Your task to perform on an android device: Open All language translator app and share the translation with dbwscratch.test.id9@gmail.com
Image 0: 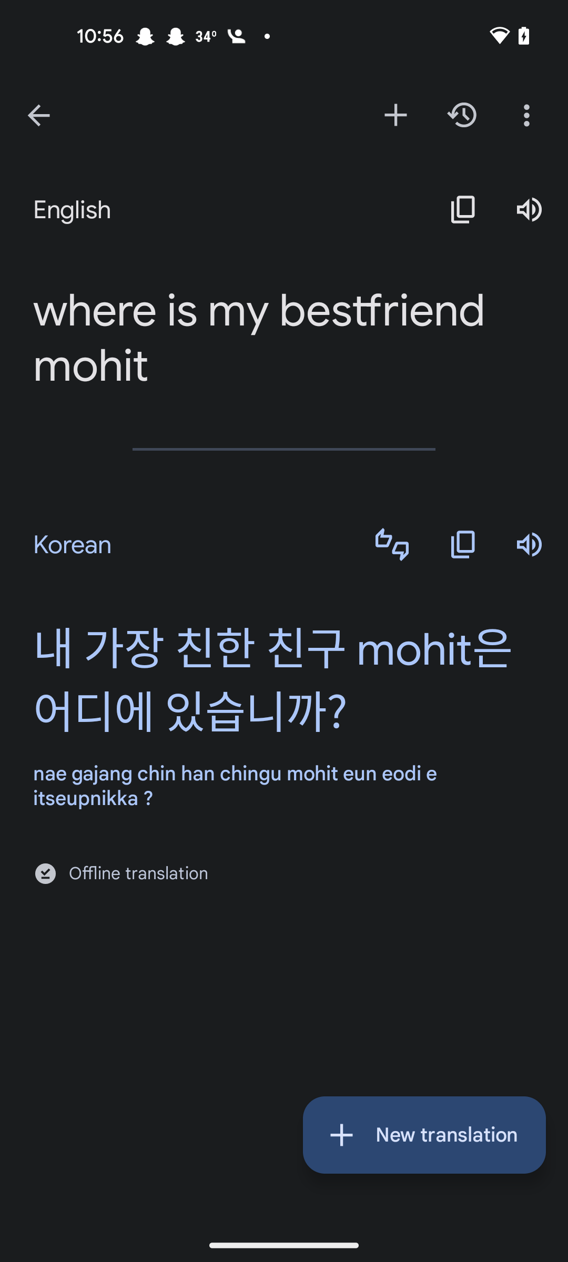
All language translator app
Step 0: open app "All Languages Translator"
Image 1: 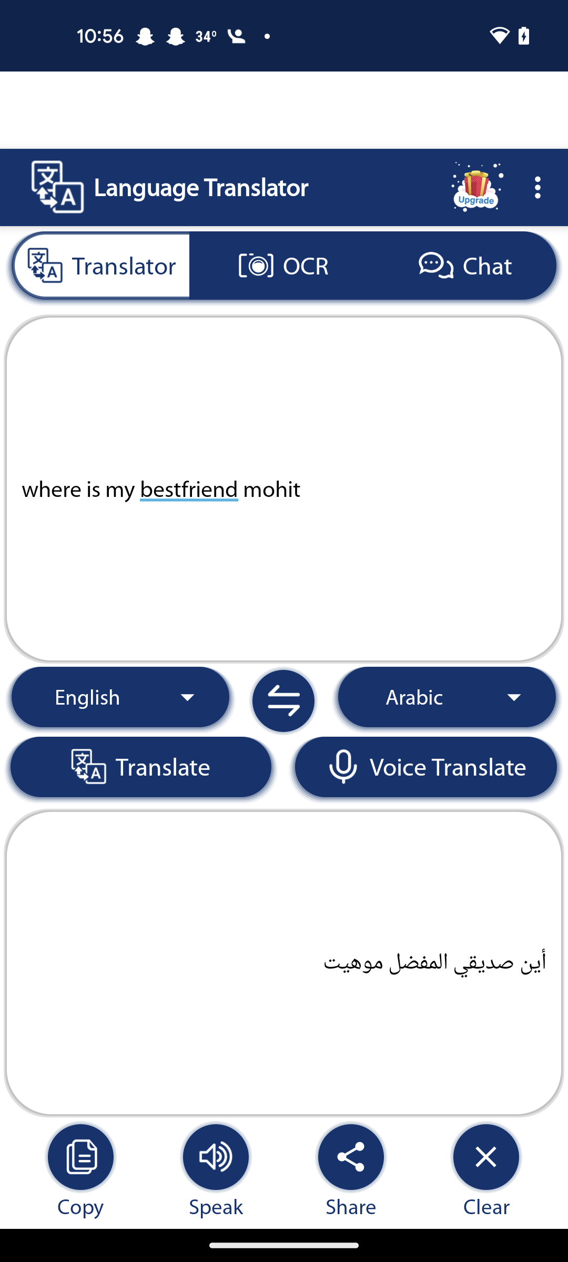
Click on the share icon 
Step 1: click (350, 1157)
Image 2: 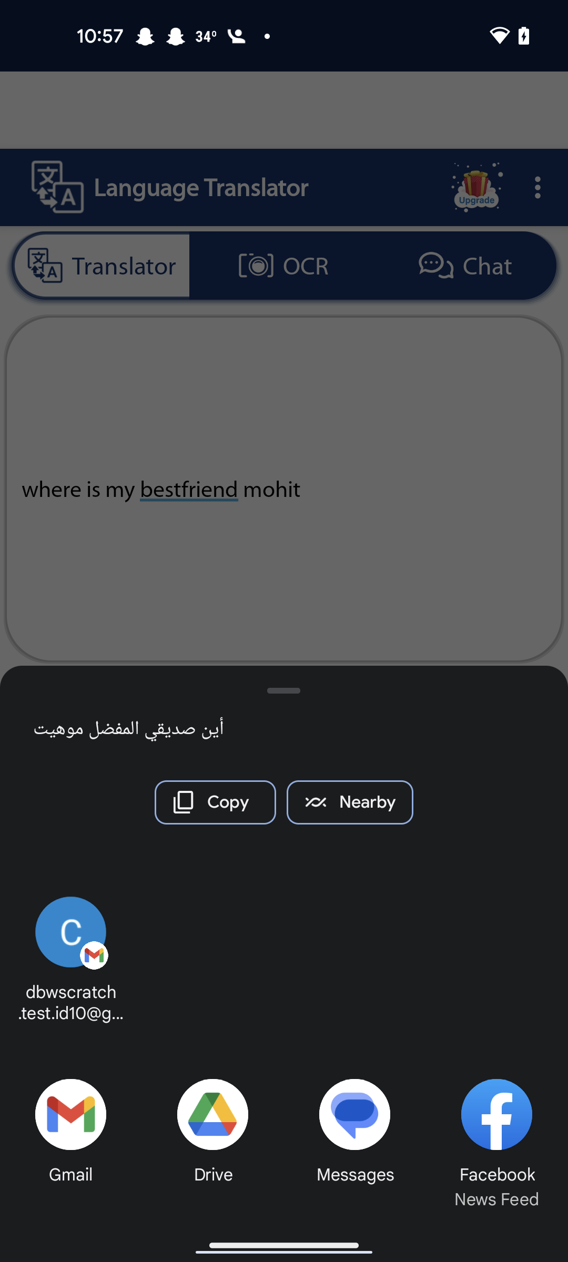
Click on the gmail option 
Step 2: click (71, 1135)
Image 3: 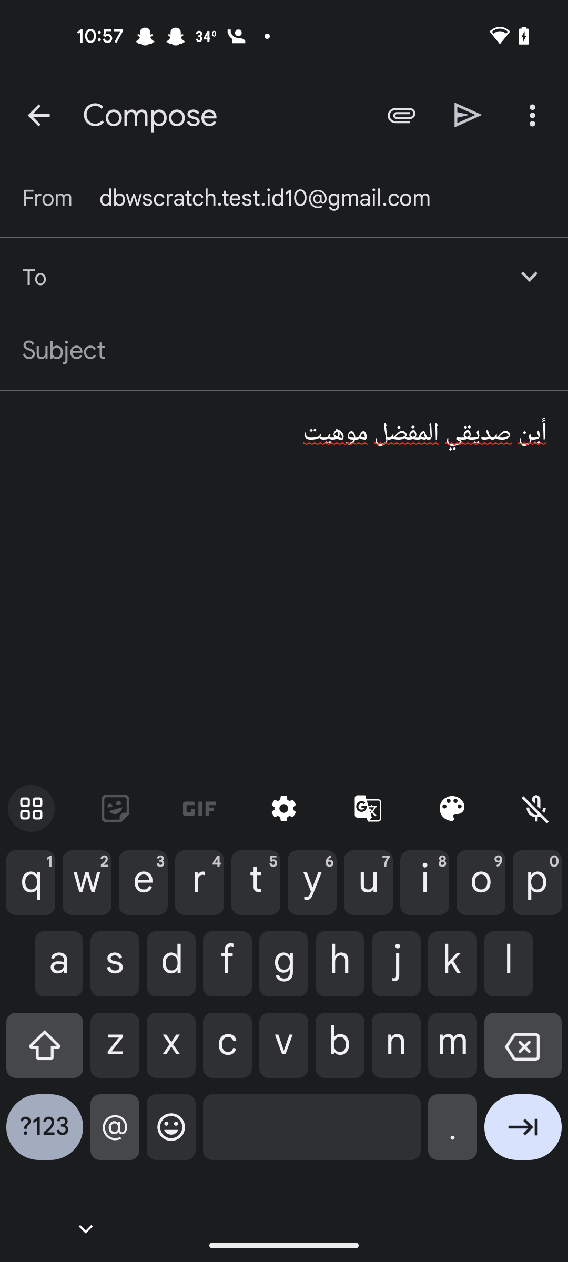
Enter email as dbwscratch.test.id9@gmail.com
Step 3: type "dbwscratch.test.id9@gmail.com"
Image 4: 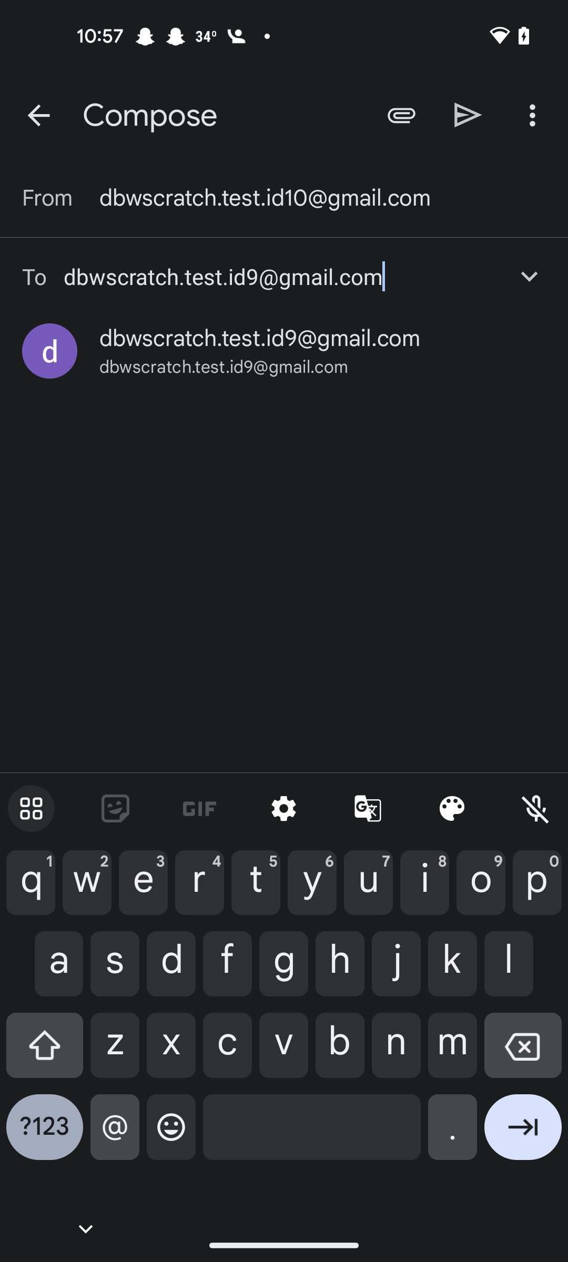
Click on the send icon 
Step 4: click (468, 115)